Your task to perform on an android device: I want to go to the cart and view Giant Frozen Green Peas, weighing 450 grams.
Image 0: 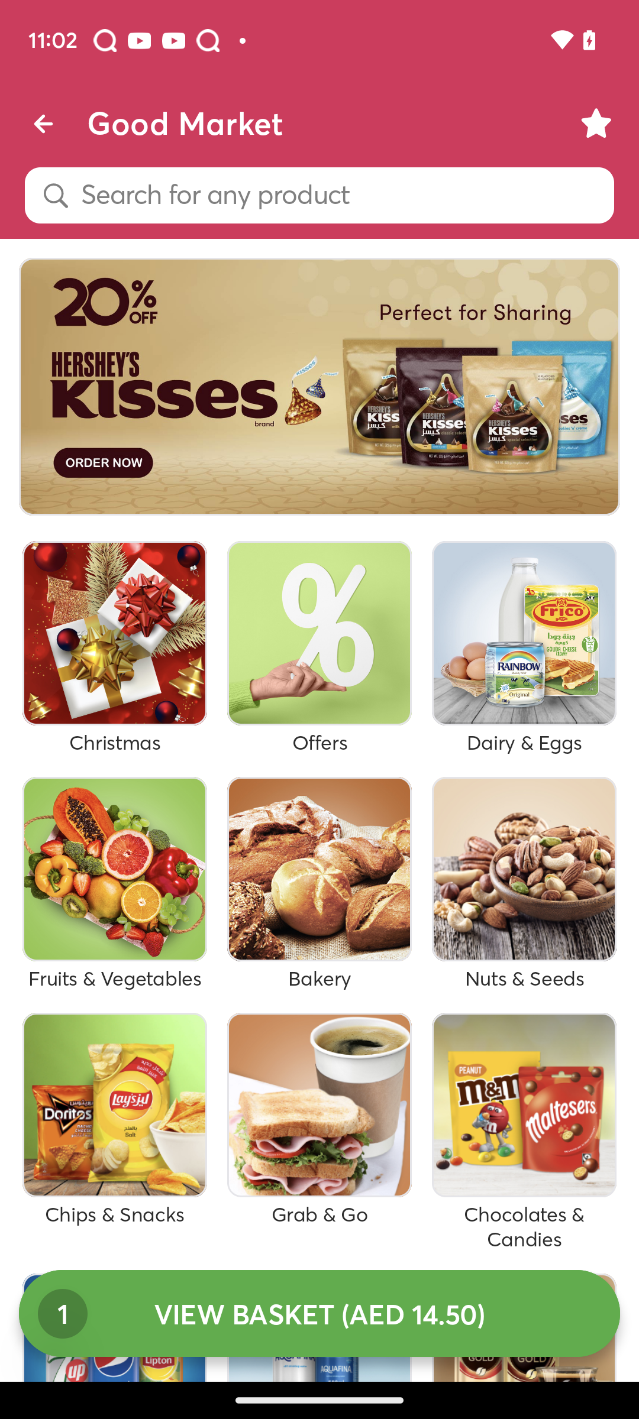
Click on the VIEW BASKET (AED 14.50)
Step 0: click (319, 1313)